Your task to perform on an android device: I want to view Adidas shoes by adding brand filter.
Image 0: 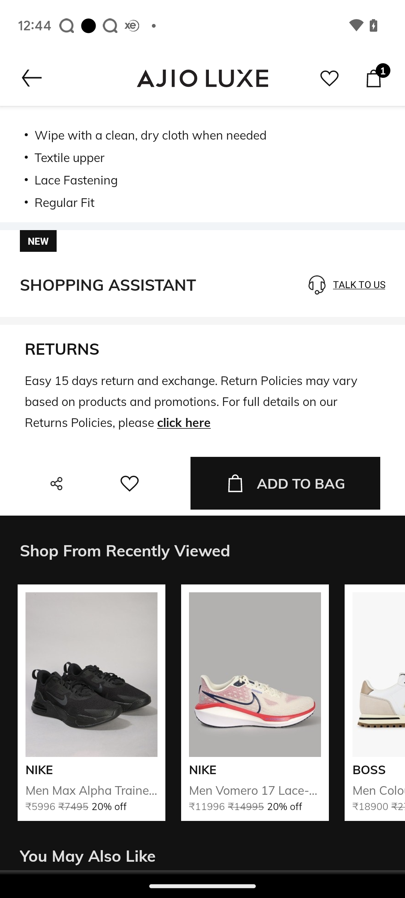
Go back to the previous back
Step 0: press back button
Image 1: 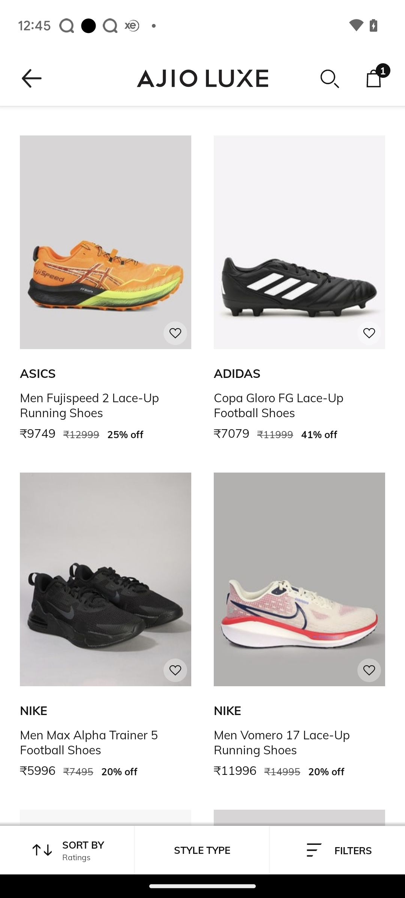
click on the filter icon at the bottom right of the screen
Step 1: click (353, 850)
Image 2: 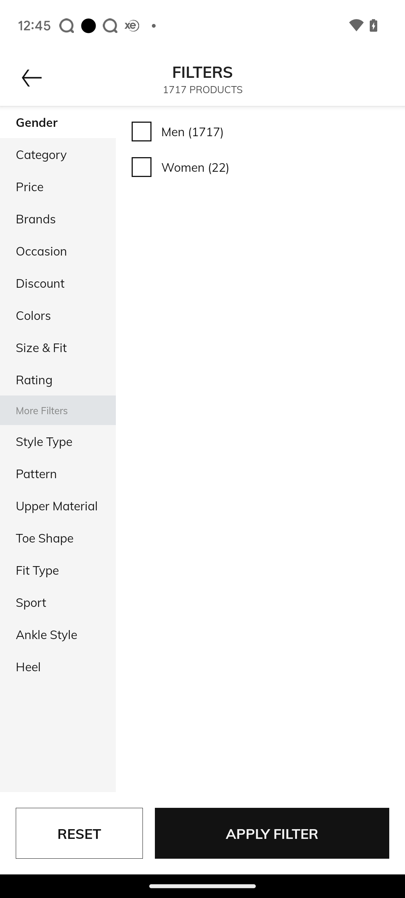
click on the brand tab
Step 2: click (58, 219)
Image 3: 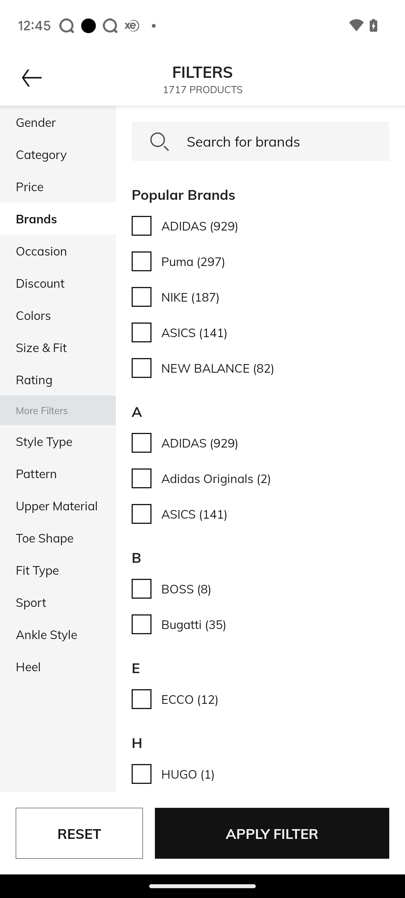
click on the adidas tab
Step 3: click (260, 225)
Image 4: 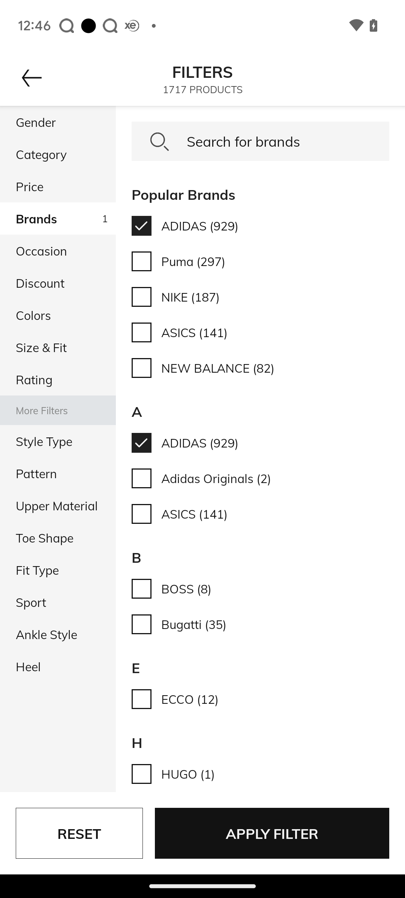
click on apply filter button
Step 4: click (272, 833)
Image 5: 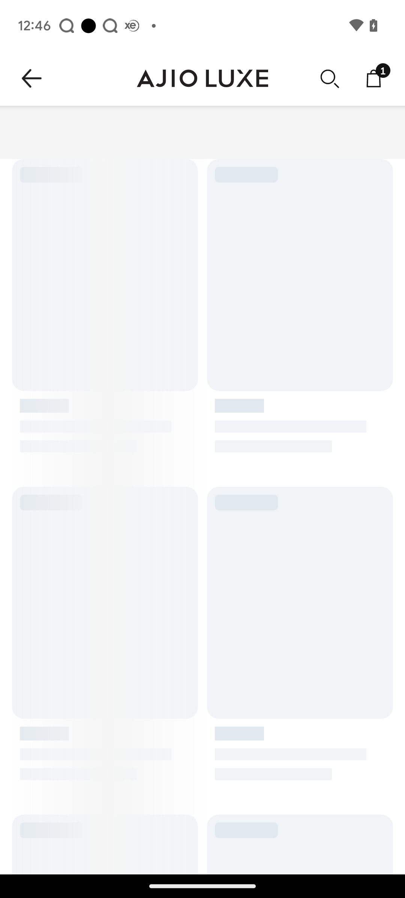
click on apply filter button
Step 5: wait